Your task to perform on an android device: I want to view my Earn awards on the Duolingo app since I'm fascinated about the fact that I've earned some prizes while learning the language.
Image 0: 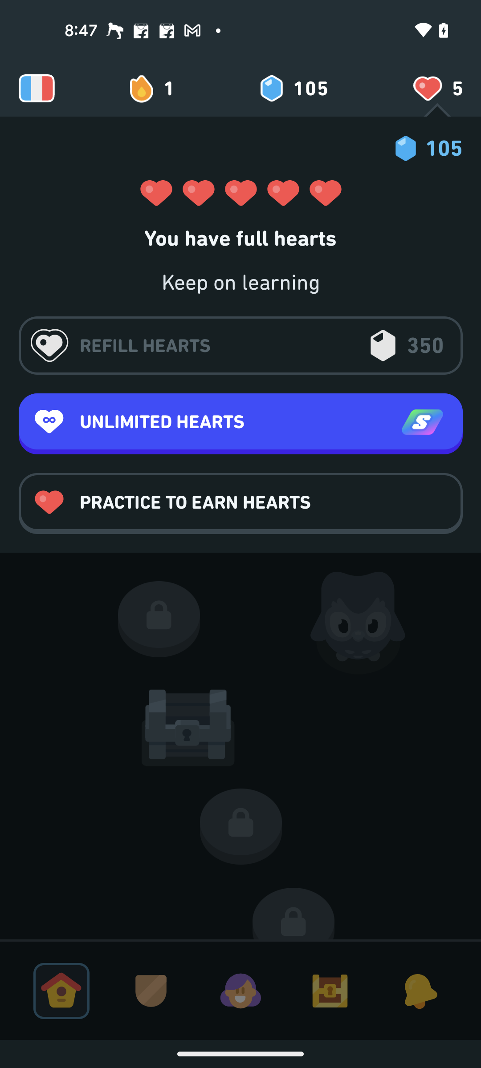
Click on the heart icon at the top right corner of the screen
Step 0: click (437, 89)
Image 1: 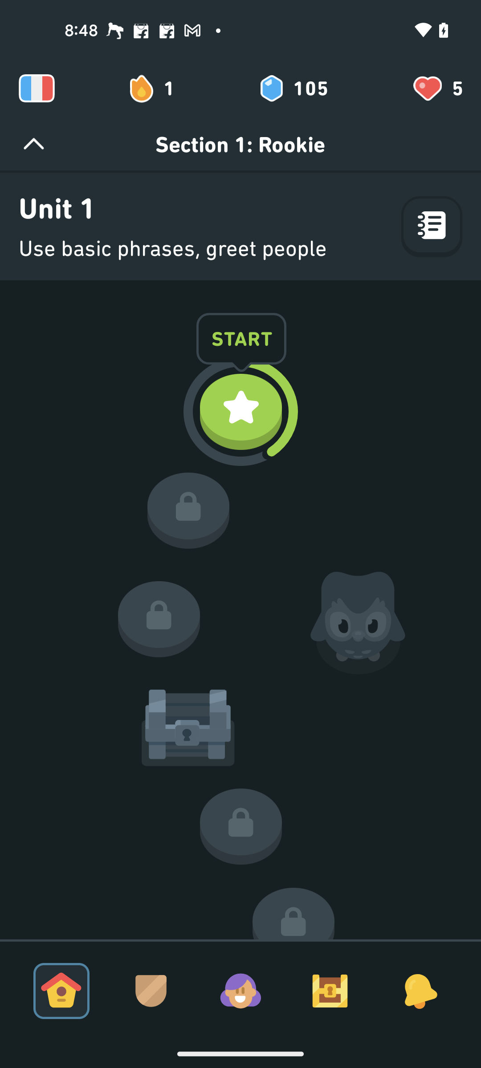
Go to the profile tab
Step 1: click (240, 991)
Image 2: 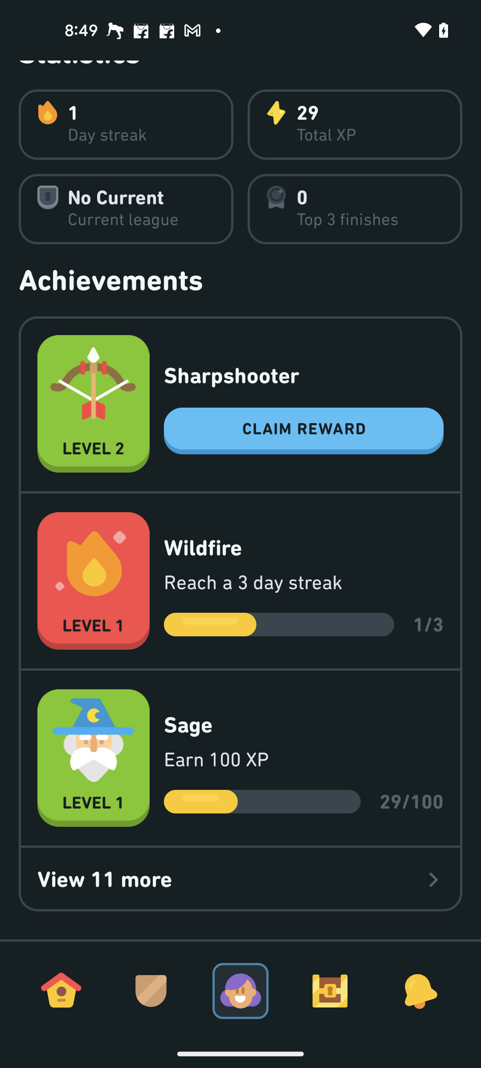
Click on the Claim reward button
Step 2: click (303, 431)
Image 3: 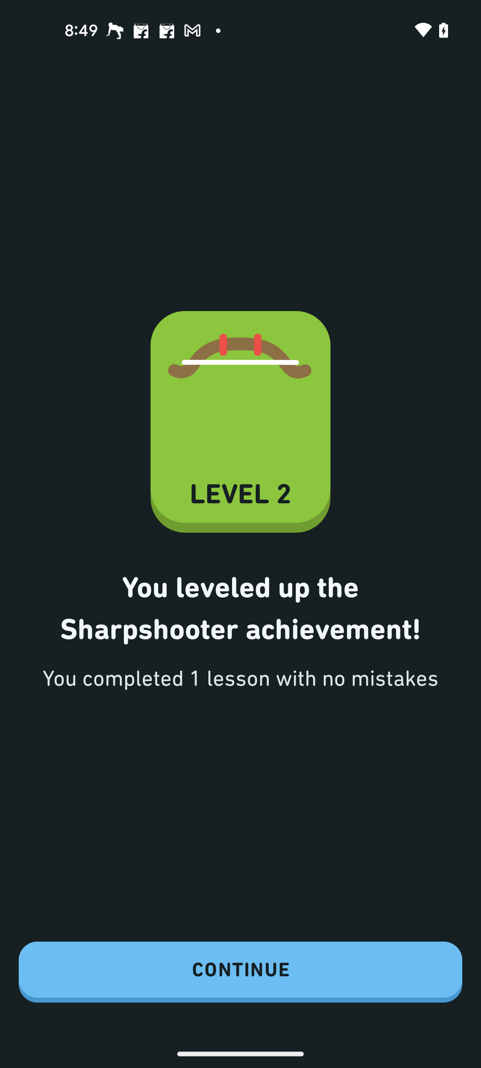
Click on the Continue button
Step 3: click (240, 972)